Your task to perform on an android device: Add New Balance women’s shoes for crews 510v3 shoes Teal to my watchlist on the eBay app.
Image 0: 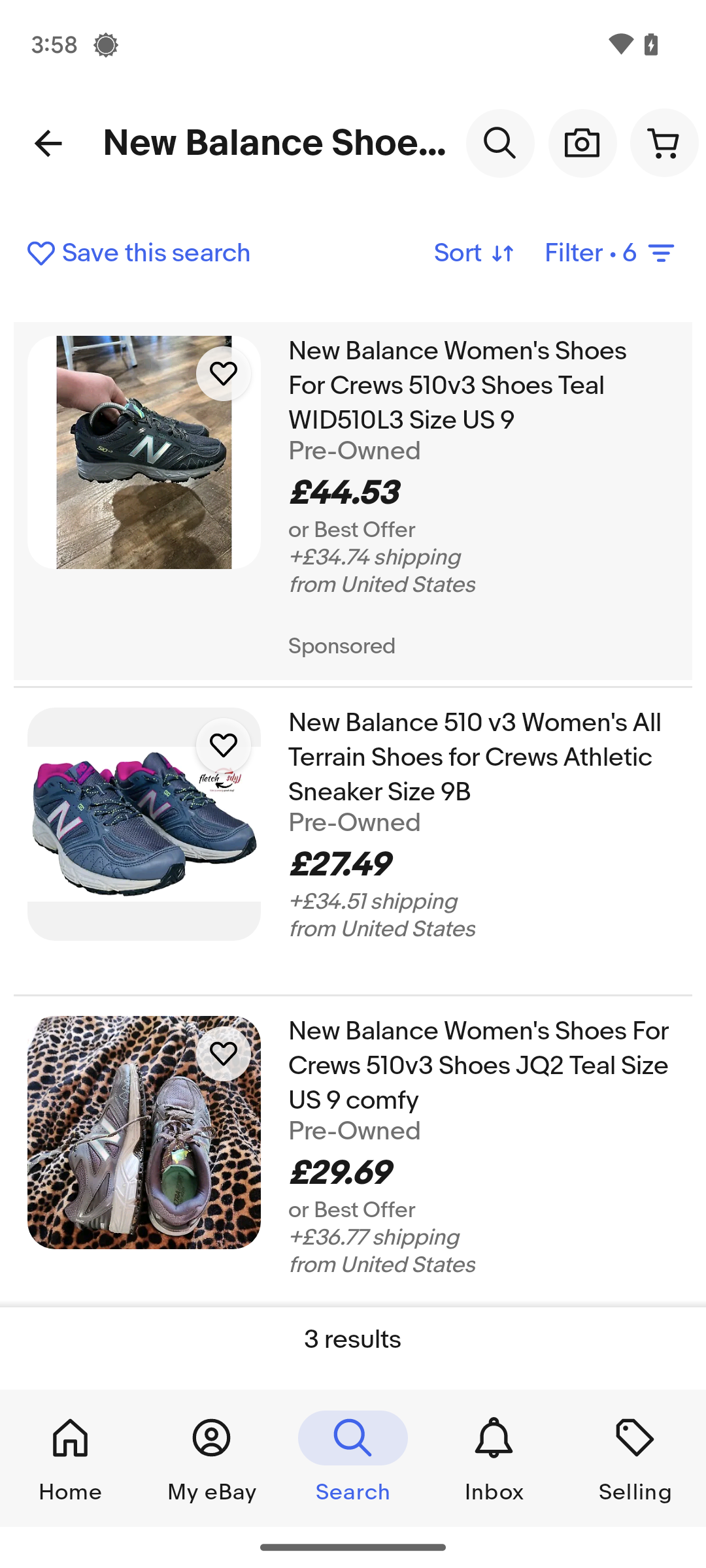
Click on the New Balance women’s shoes for crews 510v3 shoes Teal.
Step 0: click (483, 493)
Image 1: 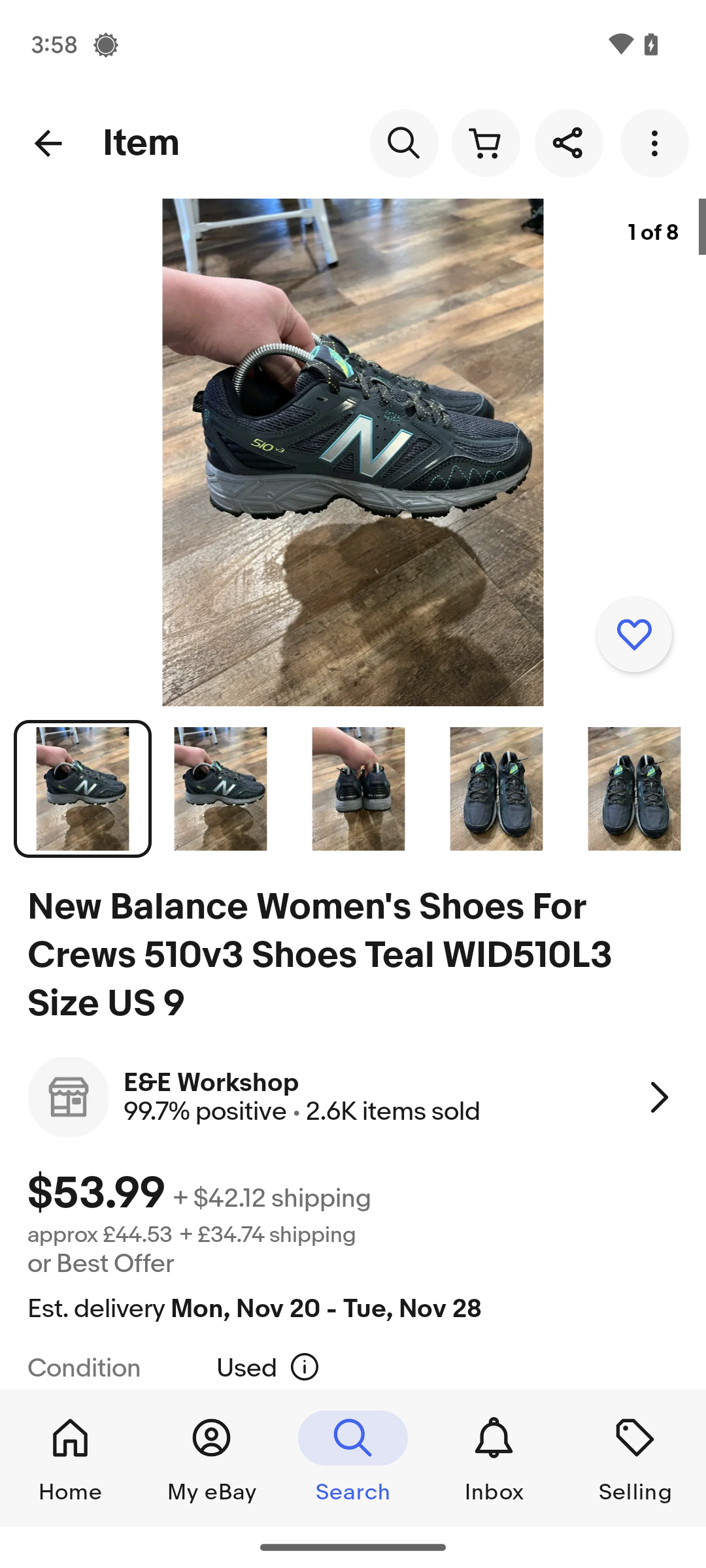
Scroll up until you find the Add to watchlist tab.
Step 1: scroll down